Your task to perform on an android device: I'd like to add the Juicer New Electric portable blender juicer wirlessto my basket on the DHgate app because it appears to be a good deal.
Image 0: 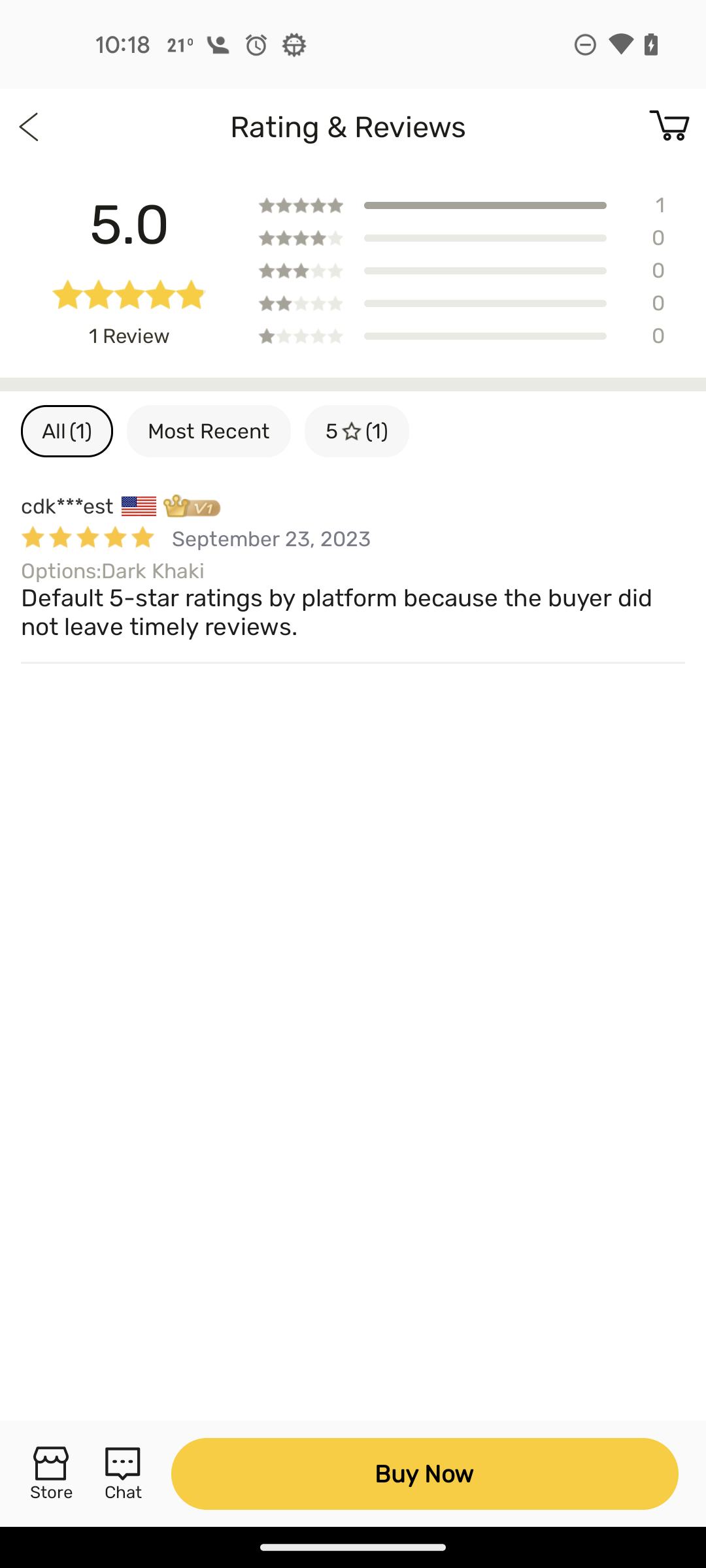
Click on the Buy now tab
Step 0: click (424, 1473)
Image 1: 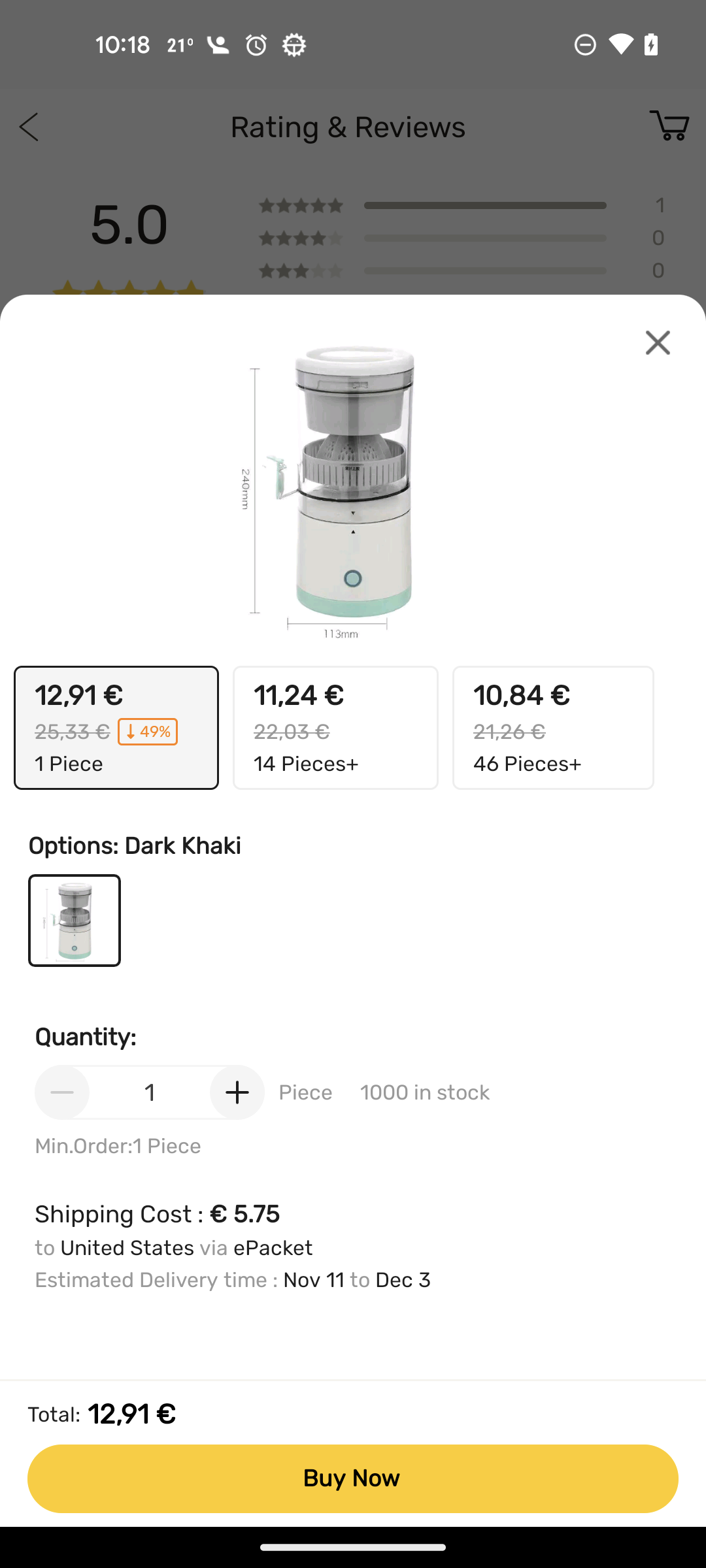
Click on the Buy now tab
Step 1: click (352, 1478)